Your task to perform on an android device: Open the solid Explorer app and create a folder named as My bottle 
Image 0: 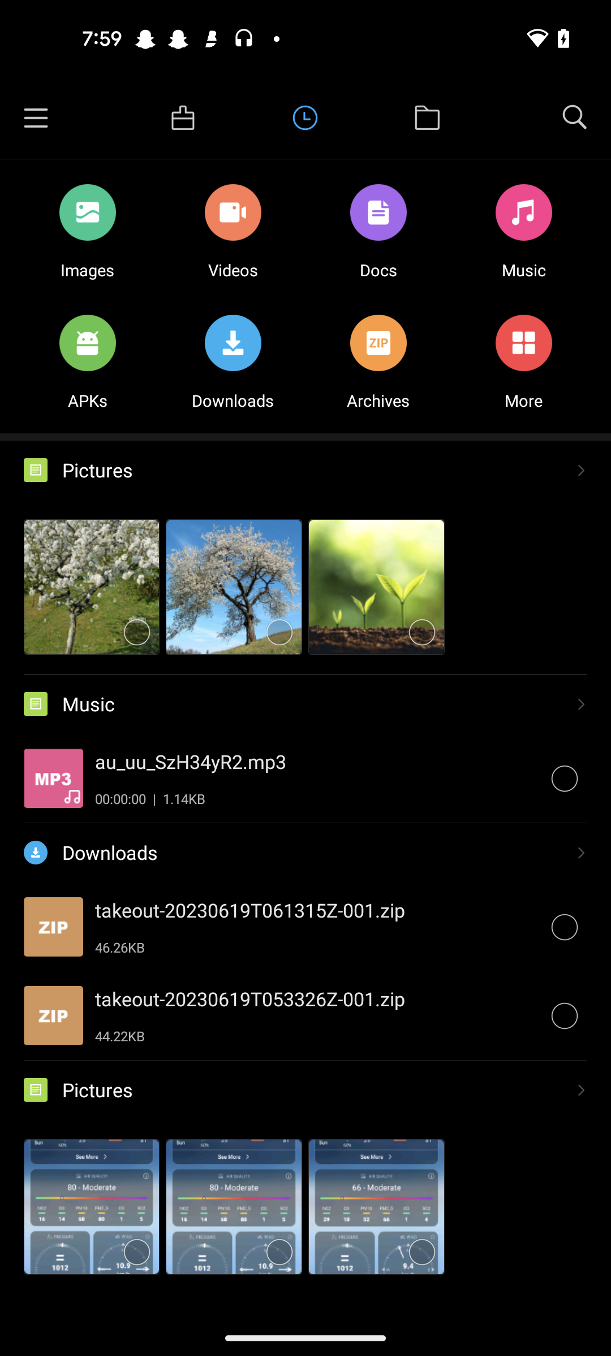
open solid Explorer app
Step 0: open app "Solid Explorer"
Image 2: 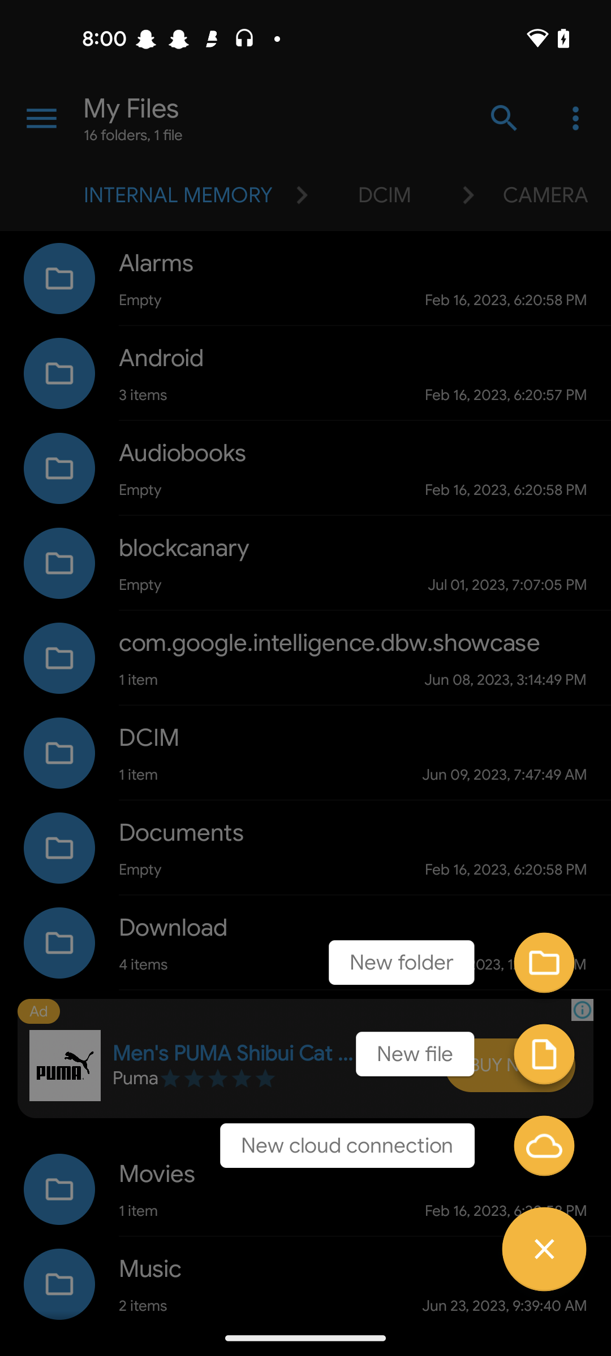
Click on the folder icon
Step 2: click (502, 964)
Image 3: 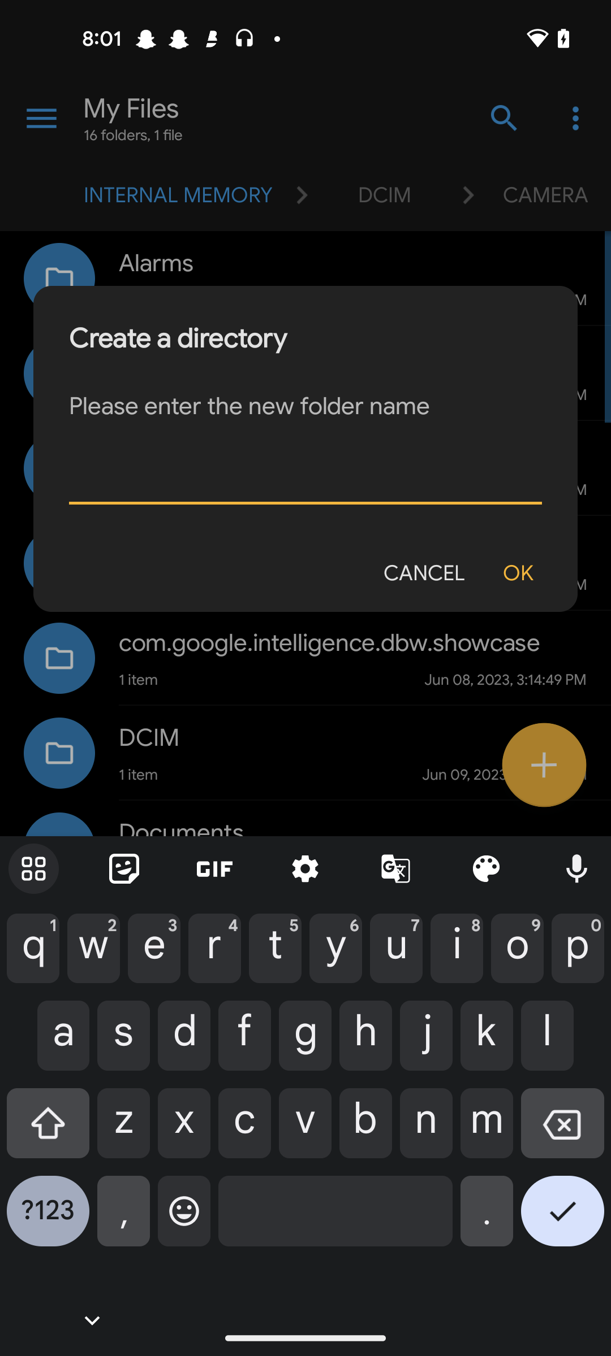
Enter folder name as My bottle 
Step 3: type " My bottle"
Image 4: 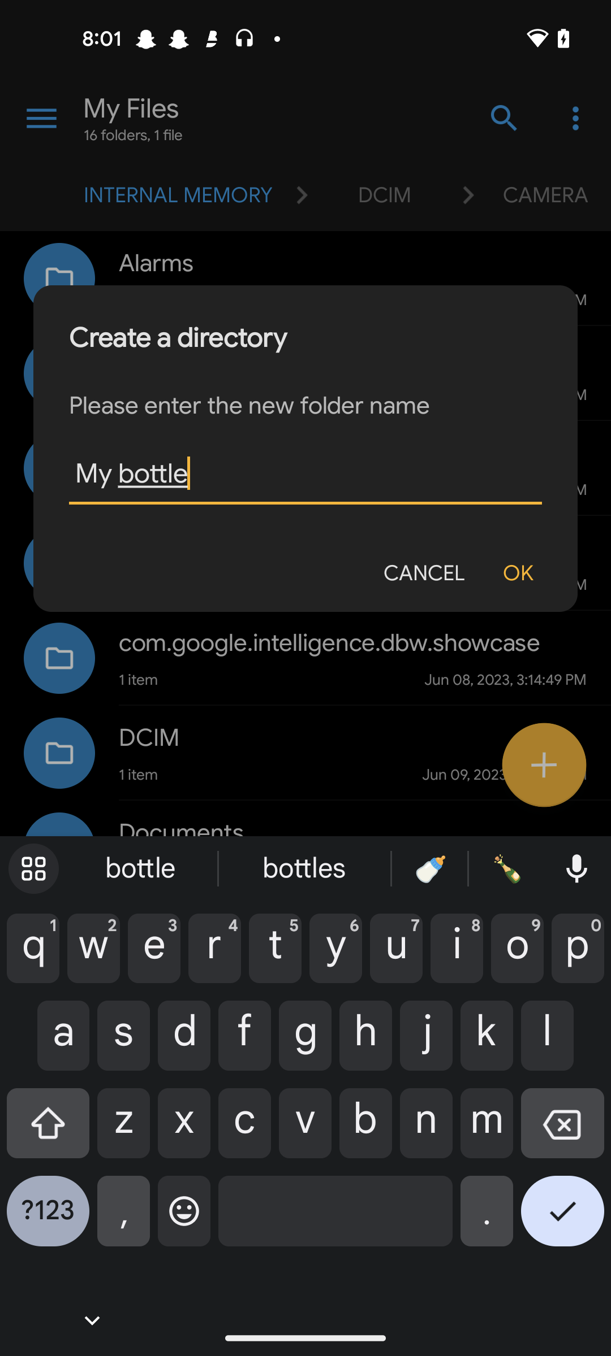
Click on the ok button
Step 4: click (518, 573)